Your task to perform on an android device: I want to search for a train to London tomorrow.
Image 0: 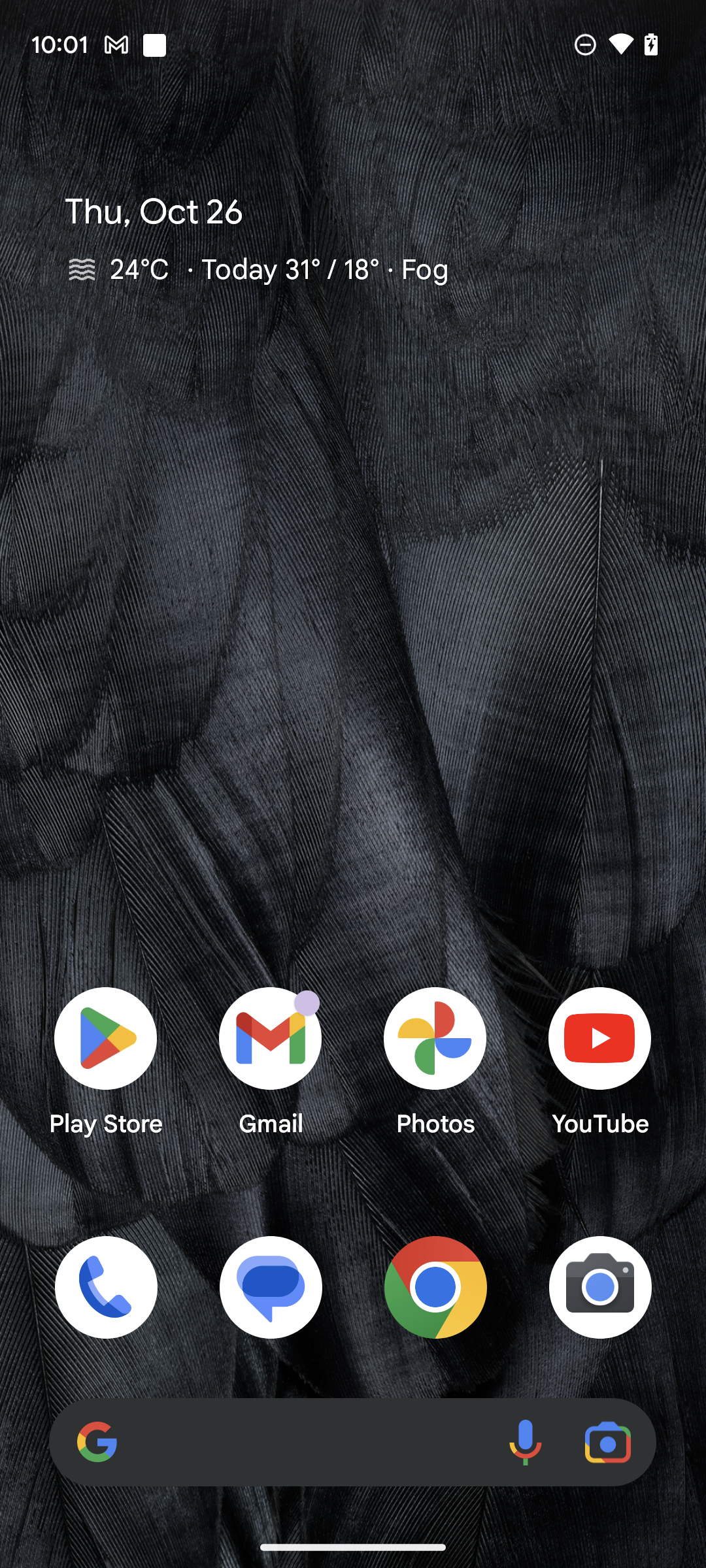
Open the Omio app.
Step 0: open app "Omio"
Image 1: 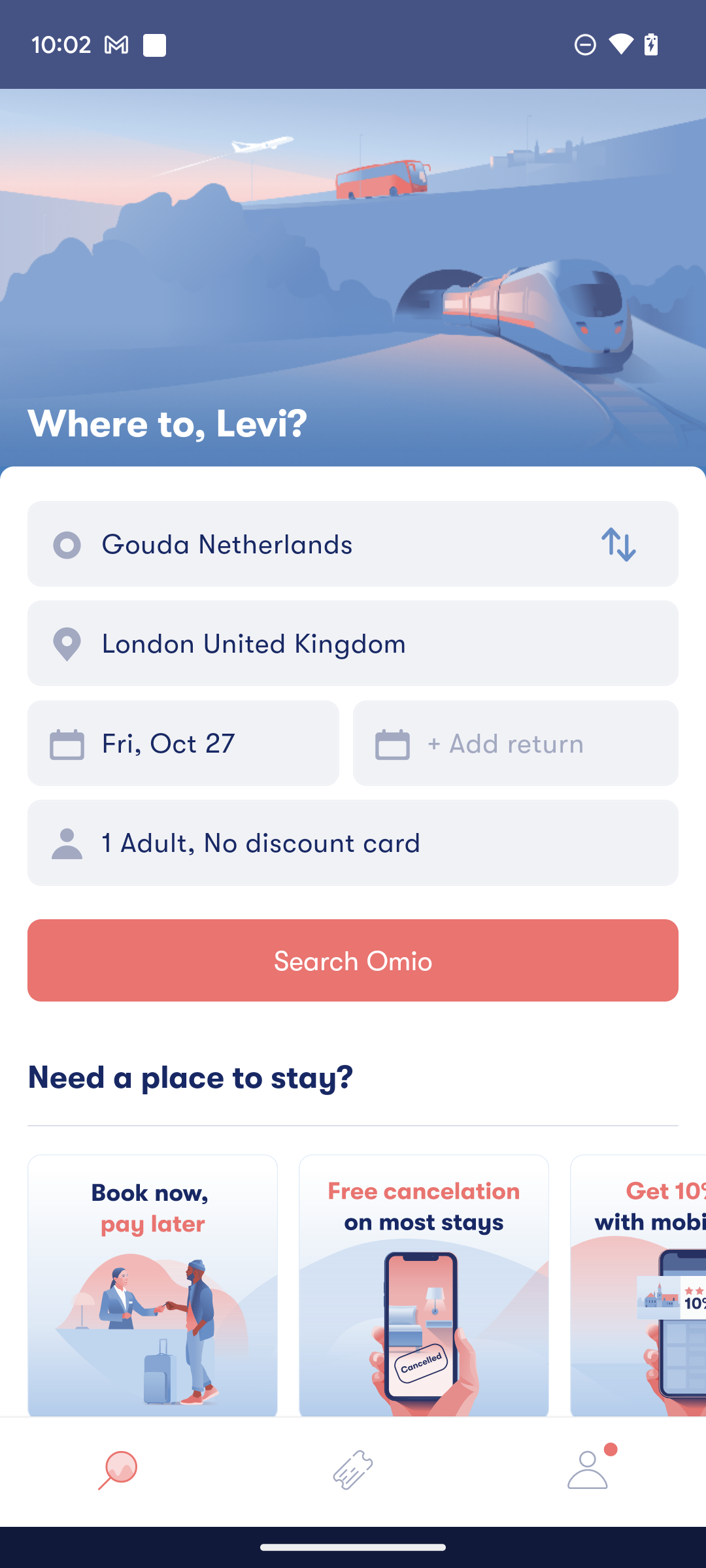
Click on the Search Omio button.
Step 1: click (353, 960)
Image 2: 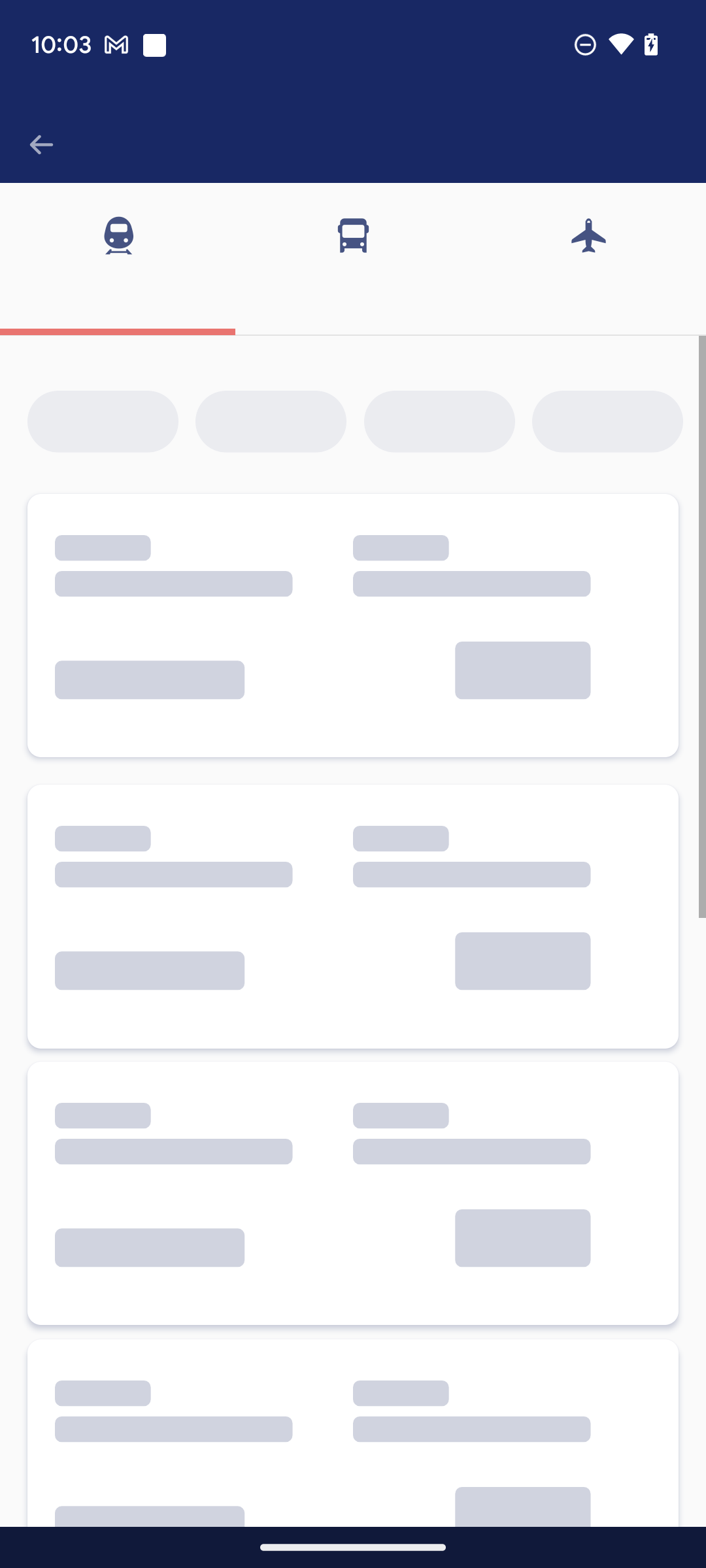
Click on the Search Omio button.
Step 2: wait